Your task to perform on an android device: Show me the details of the properties under € 1,000 in Rotterdam.
Image 0: 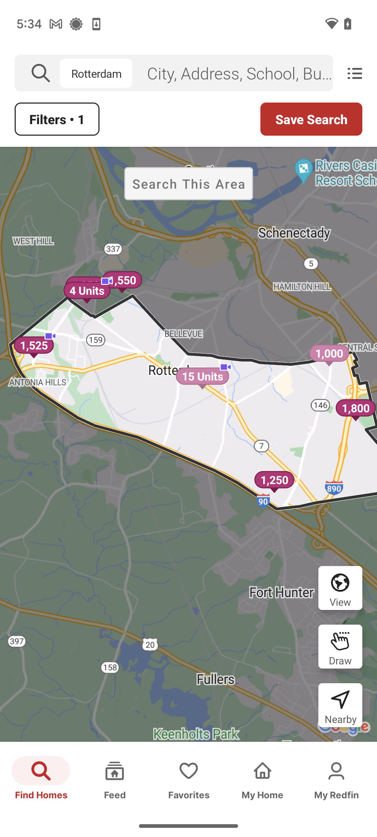
Click on 1000 tag.
Step 0: click (329, 353)
Image 1: 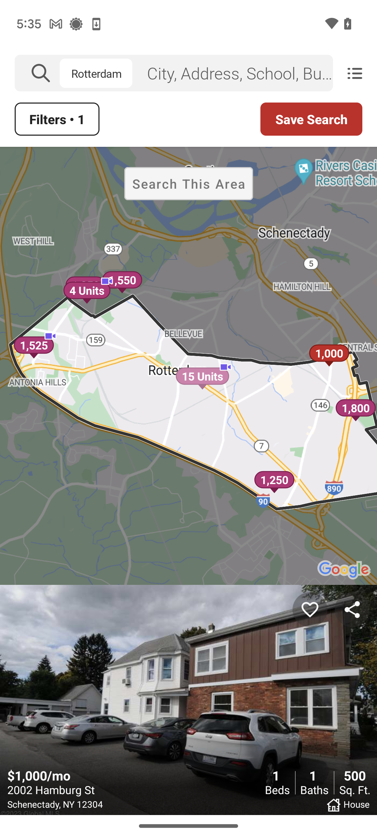
Click on the property images.
Step 1: click (188, 481)
Image 2: 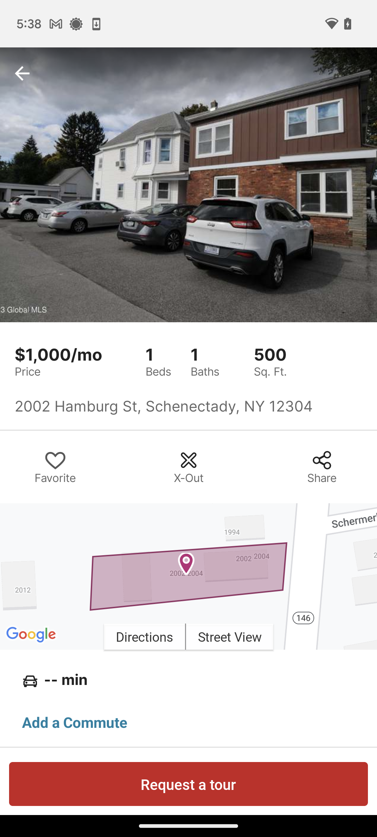
Scroll up to view details.
Step 2: scroll down
Image 3: 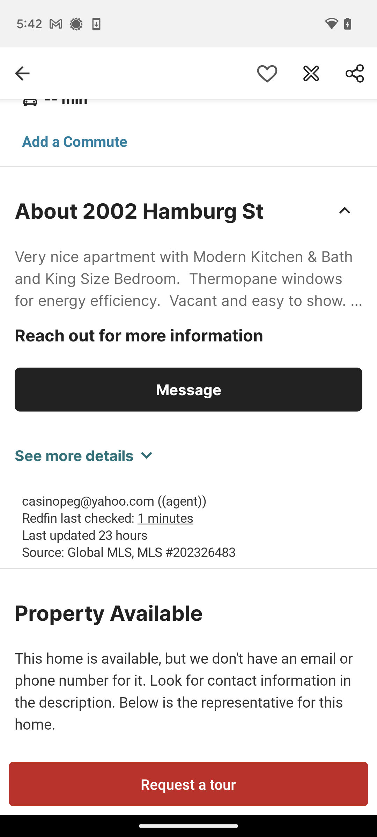
Scroll up to view details.
Step 3: scroll down
Image 4: 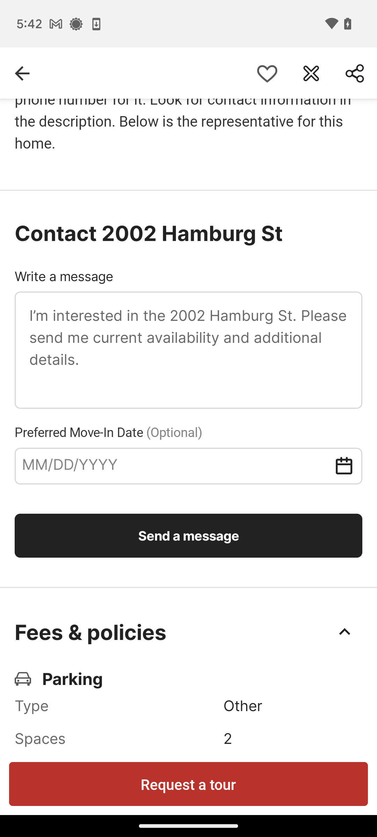
Scroll up to view details.
Step 4: scroll down
Image 5: 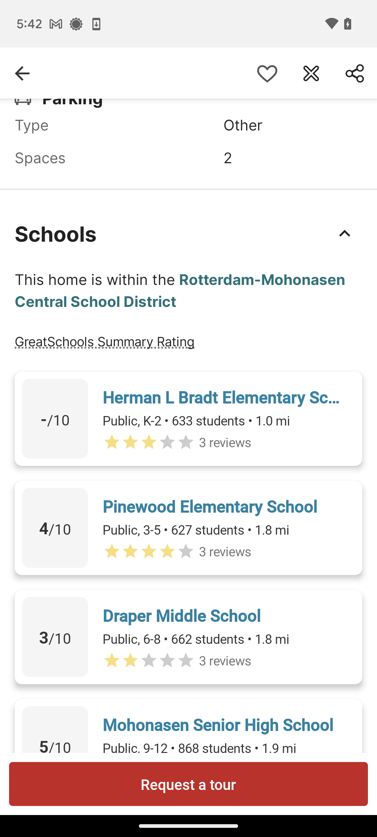
Scroll up to view details.
Step 5: scroll down
Image 6: 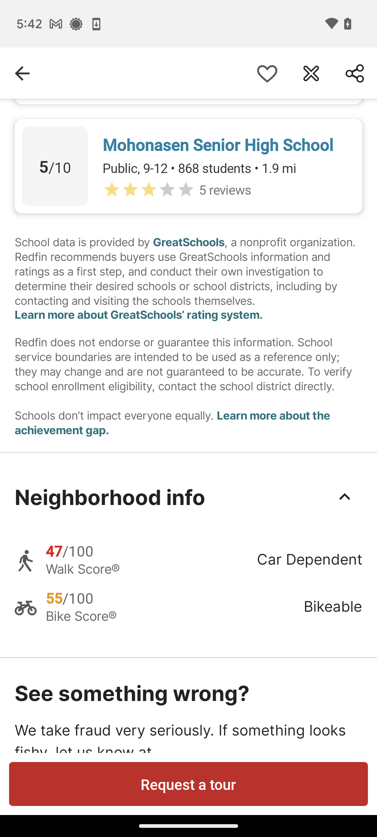
Scroll up to view details.
Step 6: scroll down